Your task to perform on an android device: Recently, I got some work from my office. I will cook this Classic Ratatouille in the afternoon. Save this recipe for me.
Image 0: 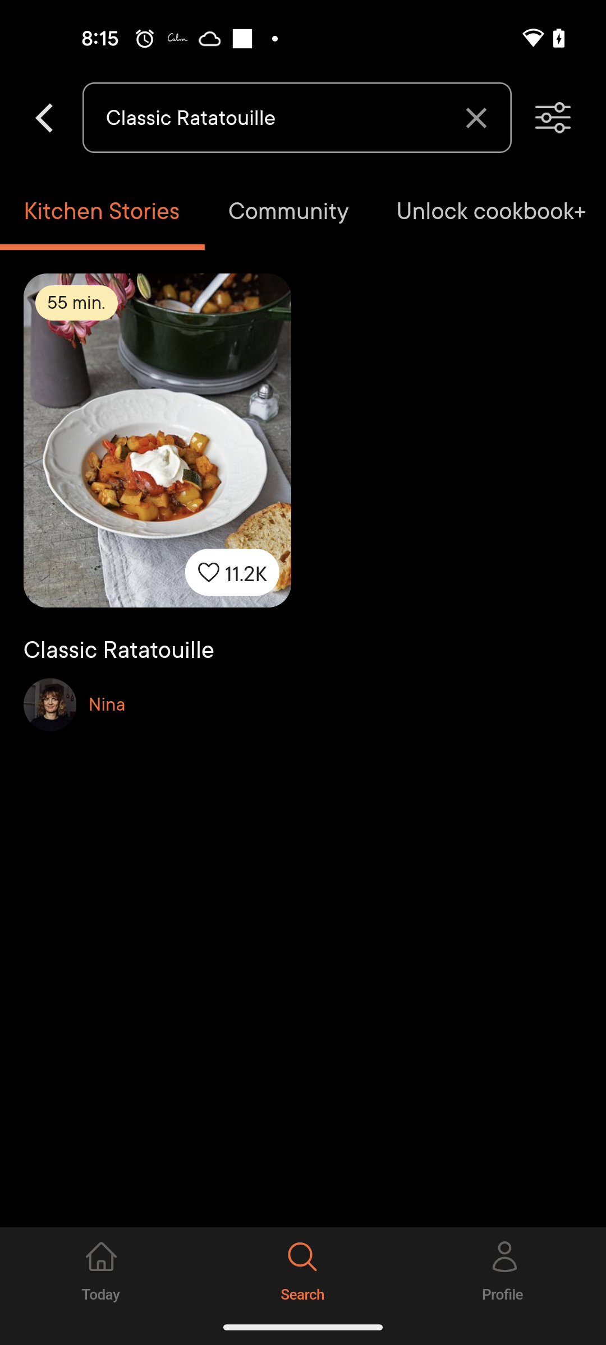
Click on the First search result
Step 0: click (157, 520)
Image 1: 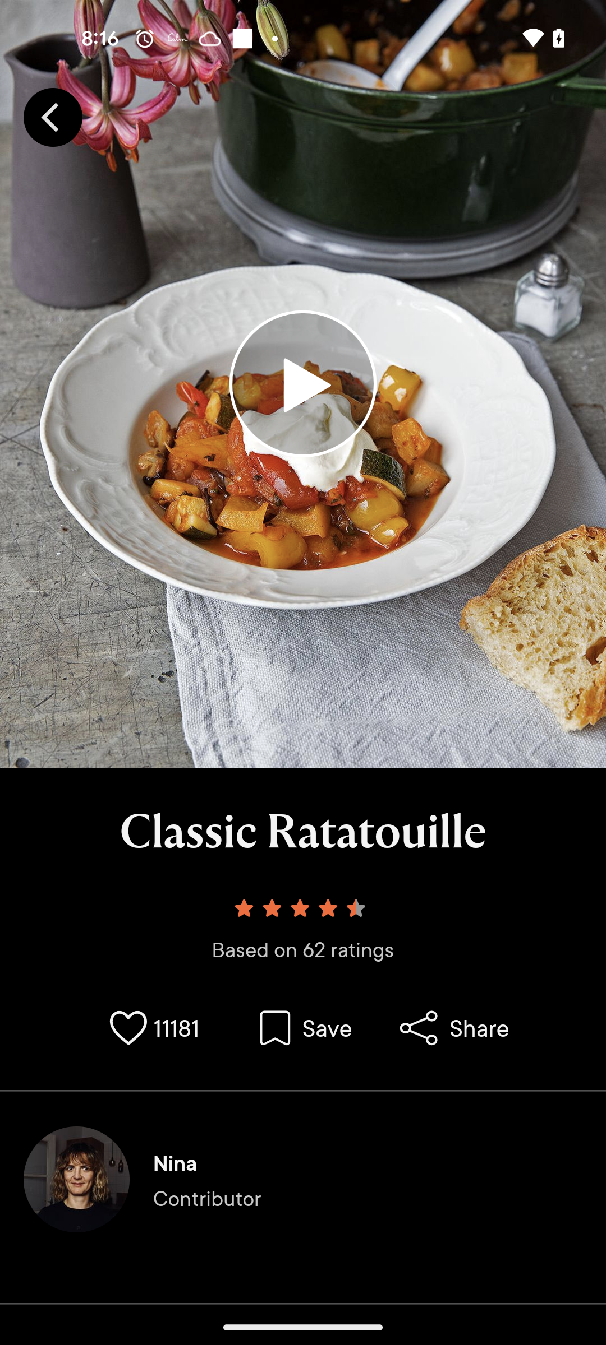
Click on the Save icon
Step 1: click (306, 1028)
Image 2: 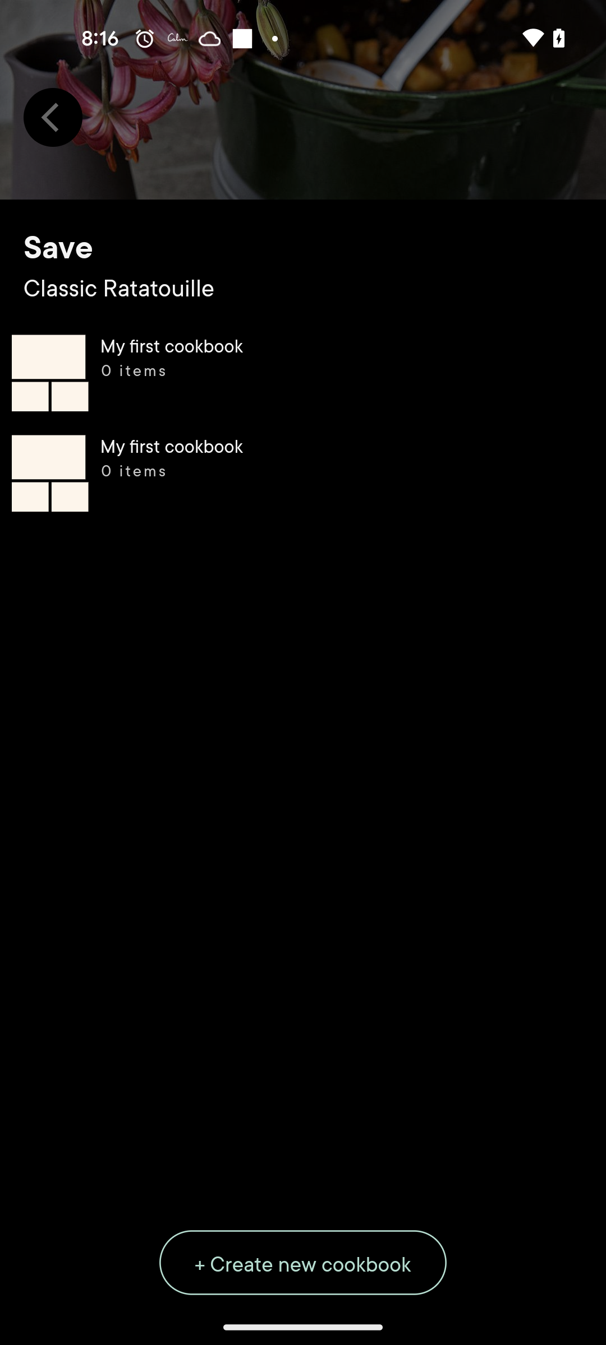
Click on My first Cookbook 
Step 2: click (303, 373)